Your task to perform on an android device: In the Purple Books, Add to cart a book "Do It Now by Napolean Hill"
Image 0: 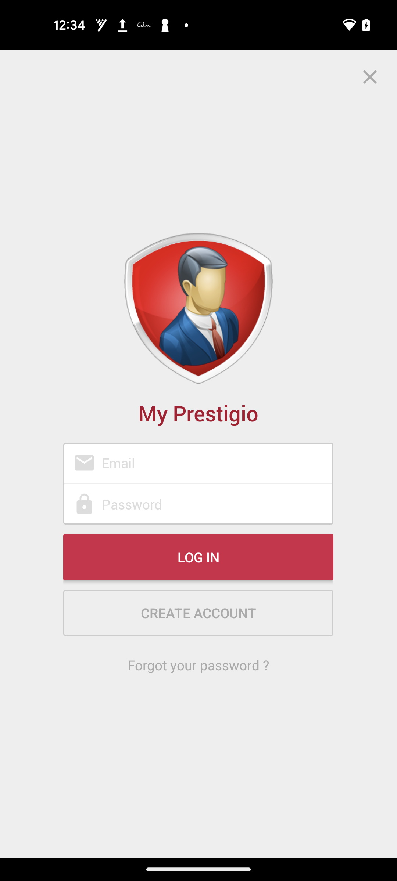
Open the Purple Books app
Step 0: open app "Purple Books"
Image 2: 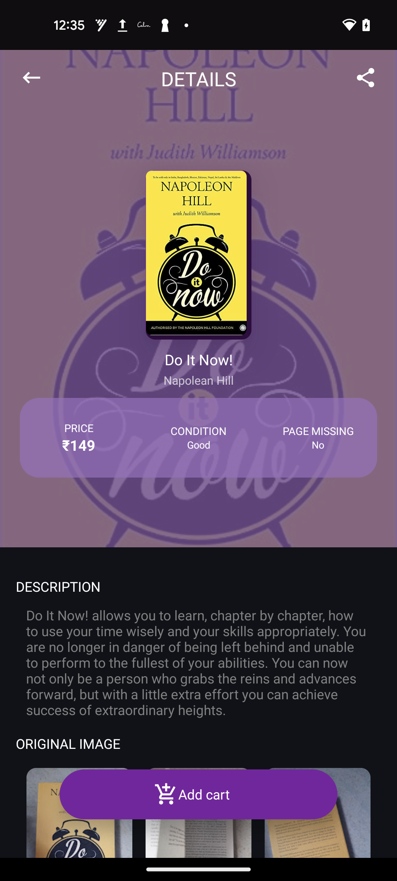
Click on the add to cart button at the  bottom of the screen
Step 2: click (204, 794)
Image 3: 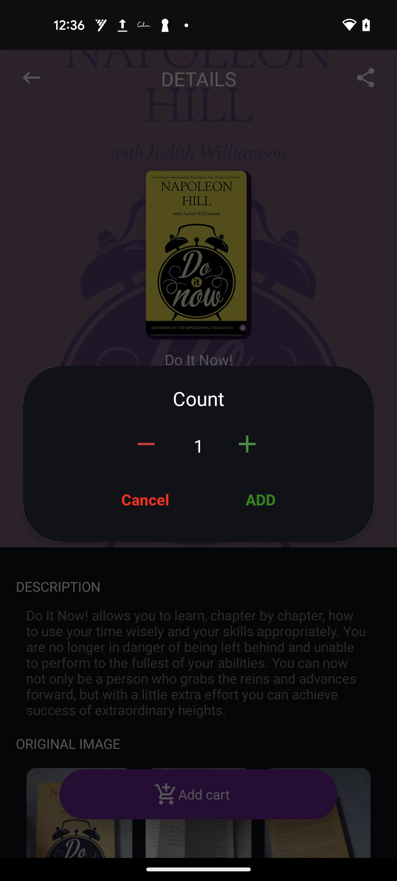
Click on the ADD at the pop up window 
Step 3: click (260, 499)